Your task to perform on an android device: After reading all the reviews of Makita ELM4121 Electric Lawn Mower 1600W, I have decided to buy this machine. I have to add this lawn mower to my cart for purchasing this machine, so Add Makita ELM4121 Electric Lawn Mower 1600W to My Cart in the Amazon App.
Image 0: 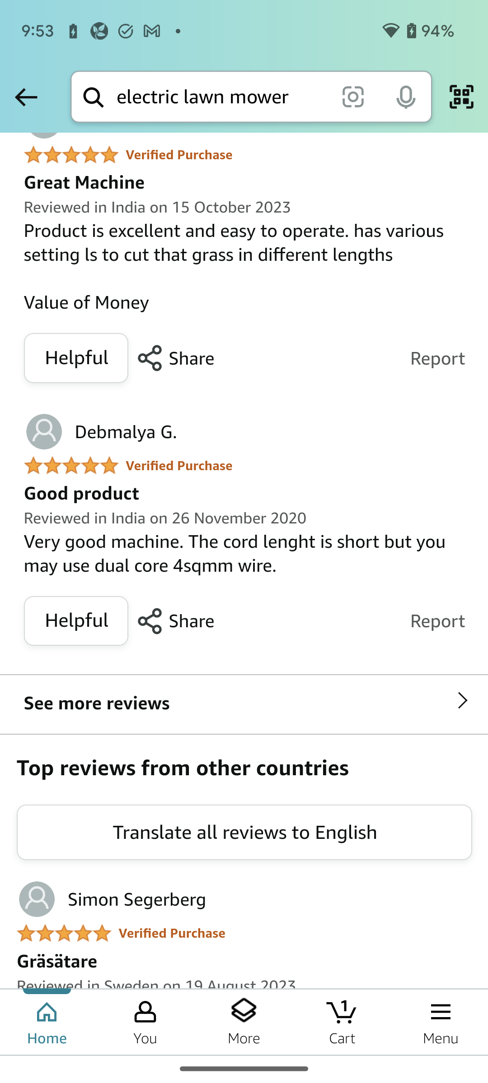
Scroll up to view add to cart option to add this product to my cart.
Step 0: scroll up
Image 1: 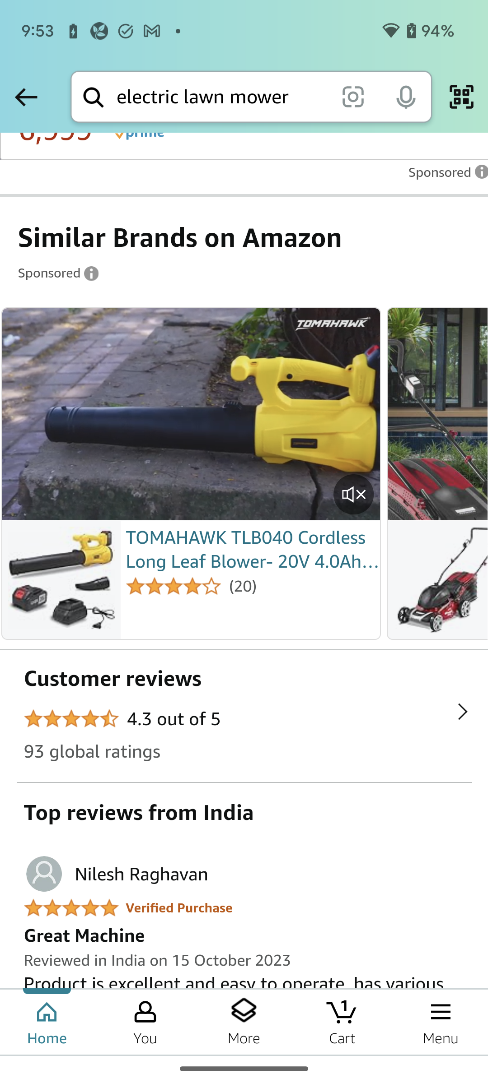
Scroll up to view add to cart option to add this product to my cart.
Step 1: scroll up
Image 2: 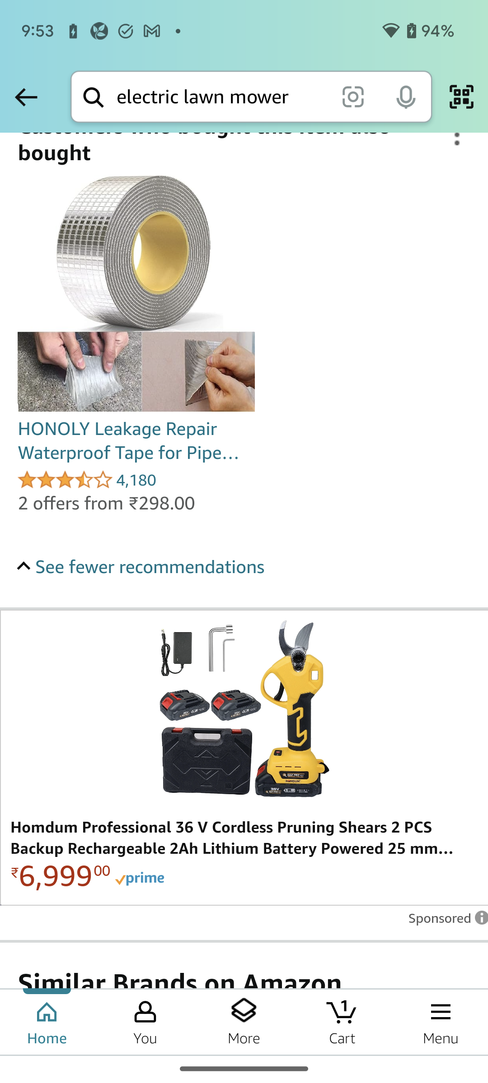
Scroll up to view add to cart option to add this product to my cart.
Step 2: scroll up
Image 3: 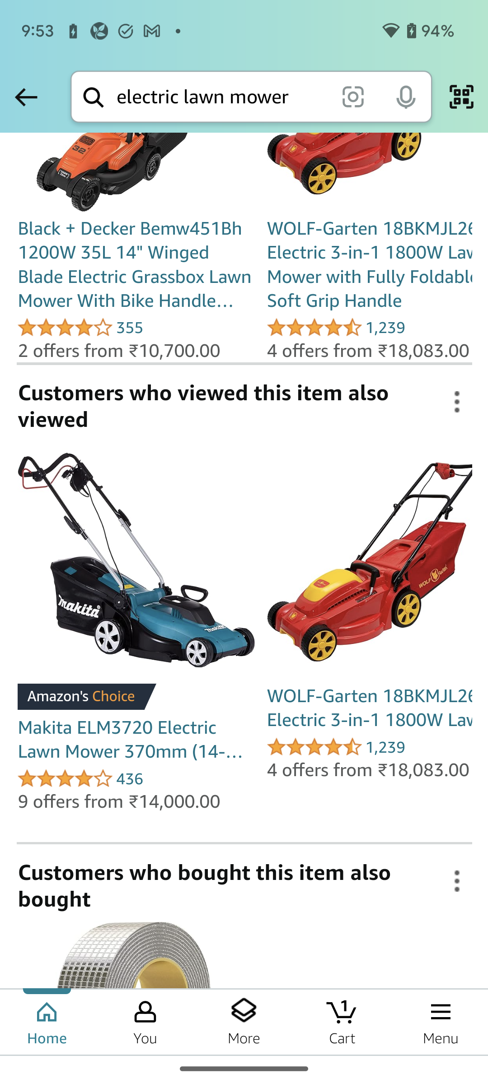
Scroll up to view add to cart option to add this product to my cart.
Step 3: scroll up
Image 4: 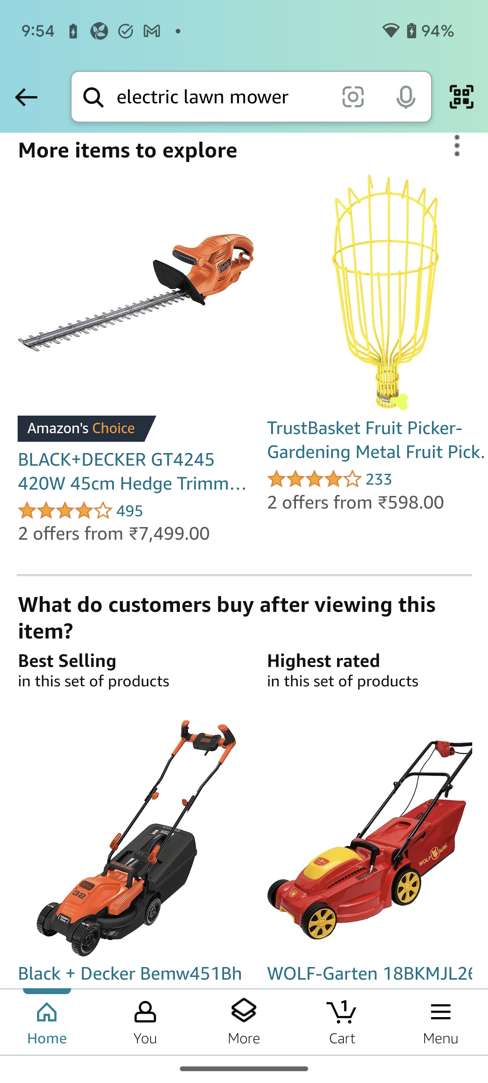
Scroll up to view add to cart option to add this product to my cart.
Step 4: scroll up
Image 5: 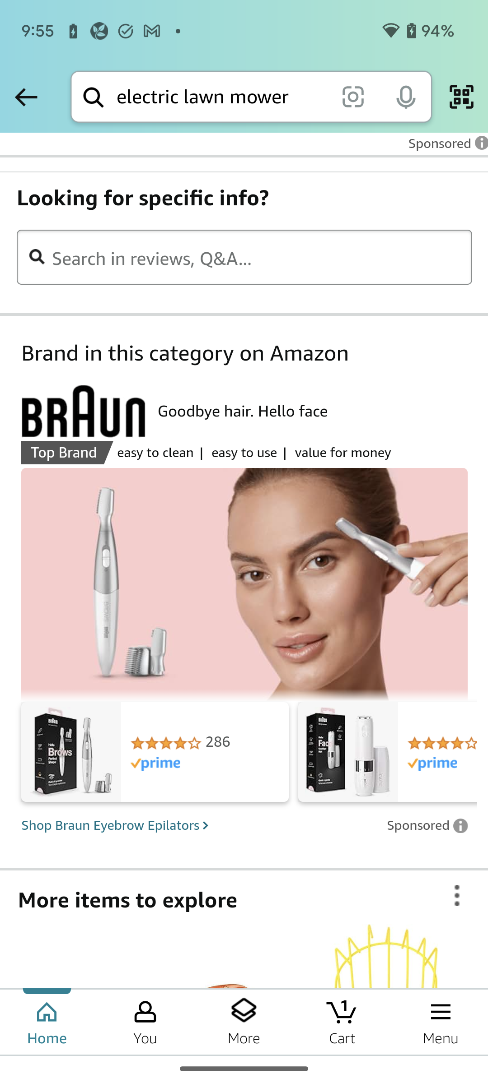
Scroll up to view add to cart option to add this product to my cart.
Step 5: scroll up
Image 6: 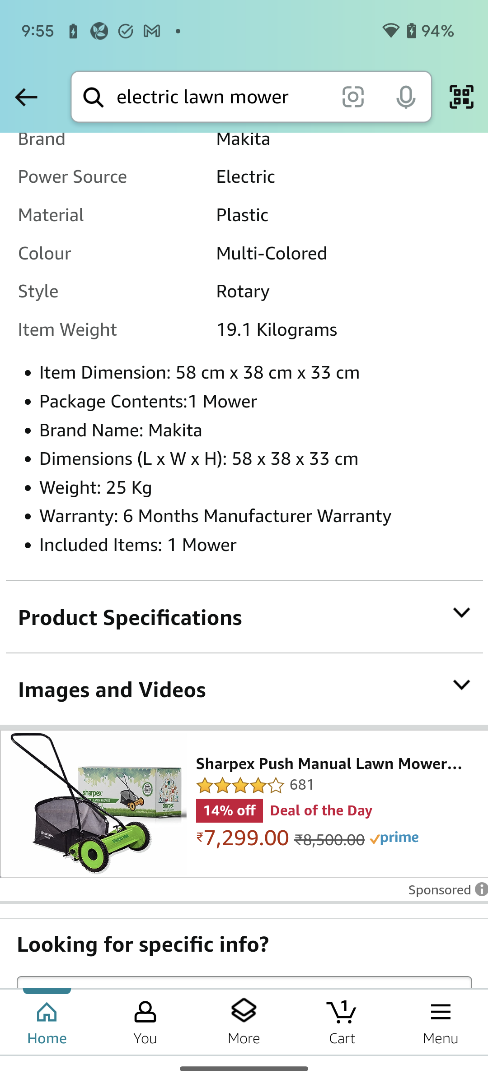
Scroll up to view add to cart option to add this product to my cart.
Step 6: scroll up
Image 7: 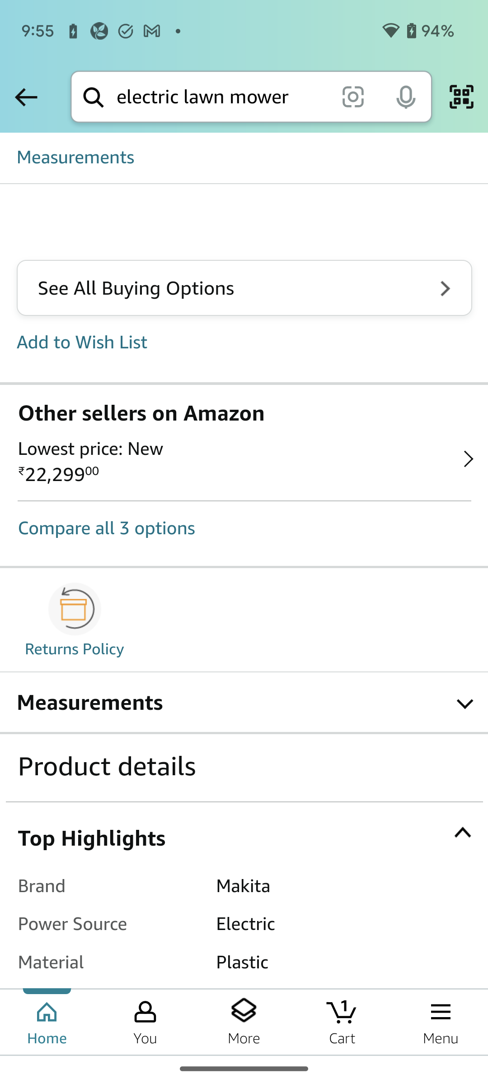
Click on the See All Buying Options to add this product to my cart.
Step 7: click (136, 288)
Image 8: 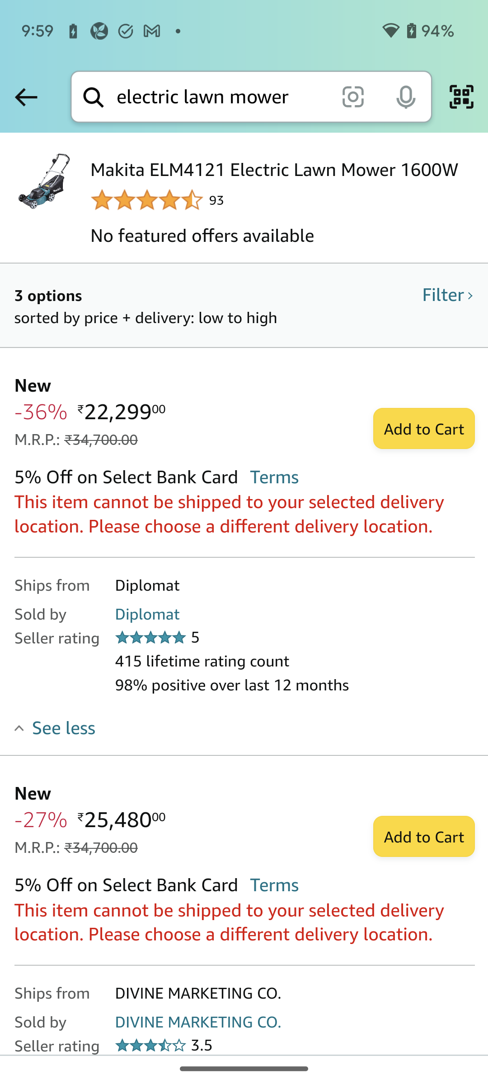
Click on the first Add to Cart button to add this product to my cart.
Step 8: click (423, 429)